Your task to perform on an android device: Read the translated text aloud in Papago app
Image 0: 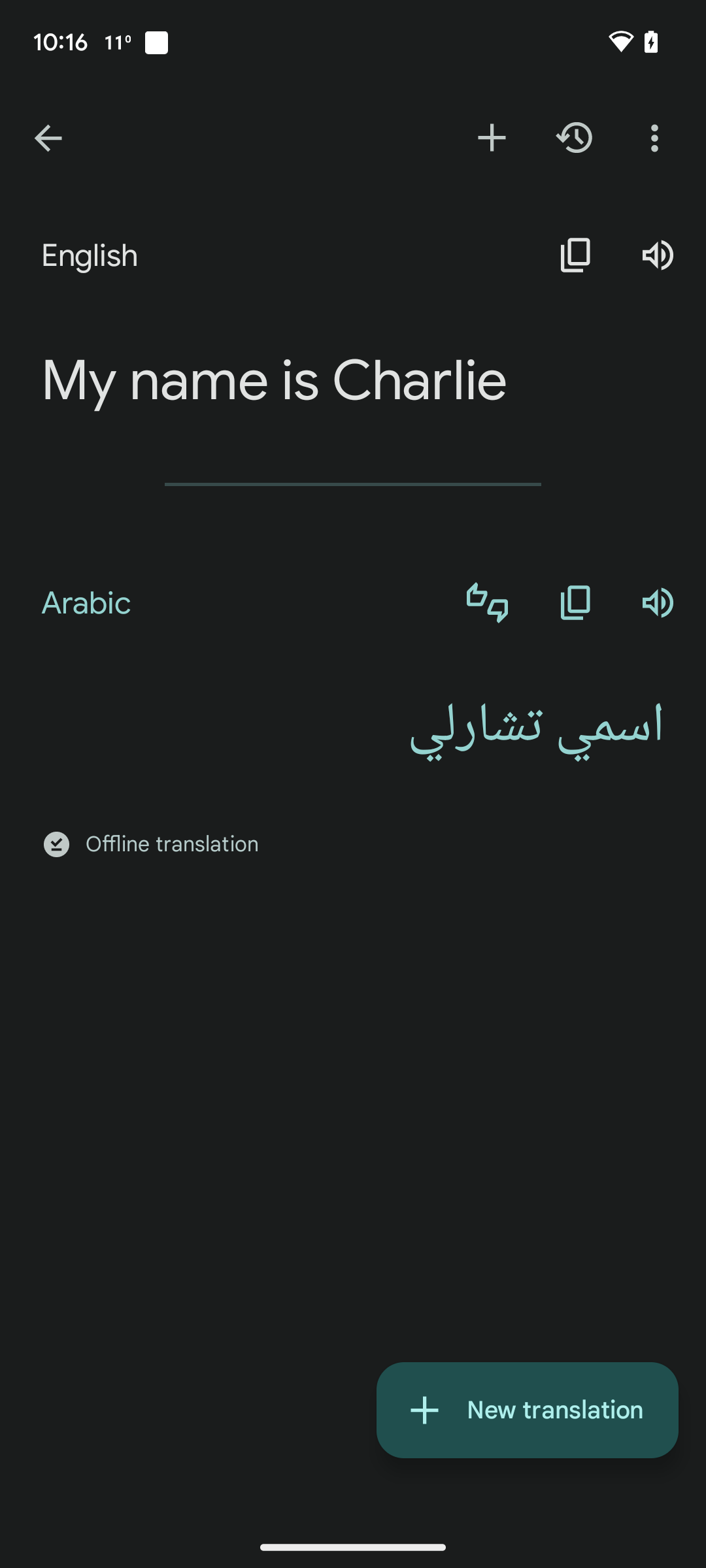
Open the papago app
Step 0: open app "Papago"
Image 1: 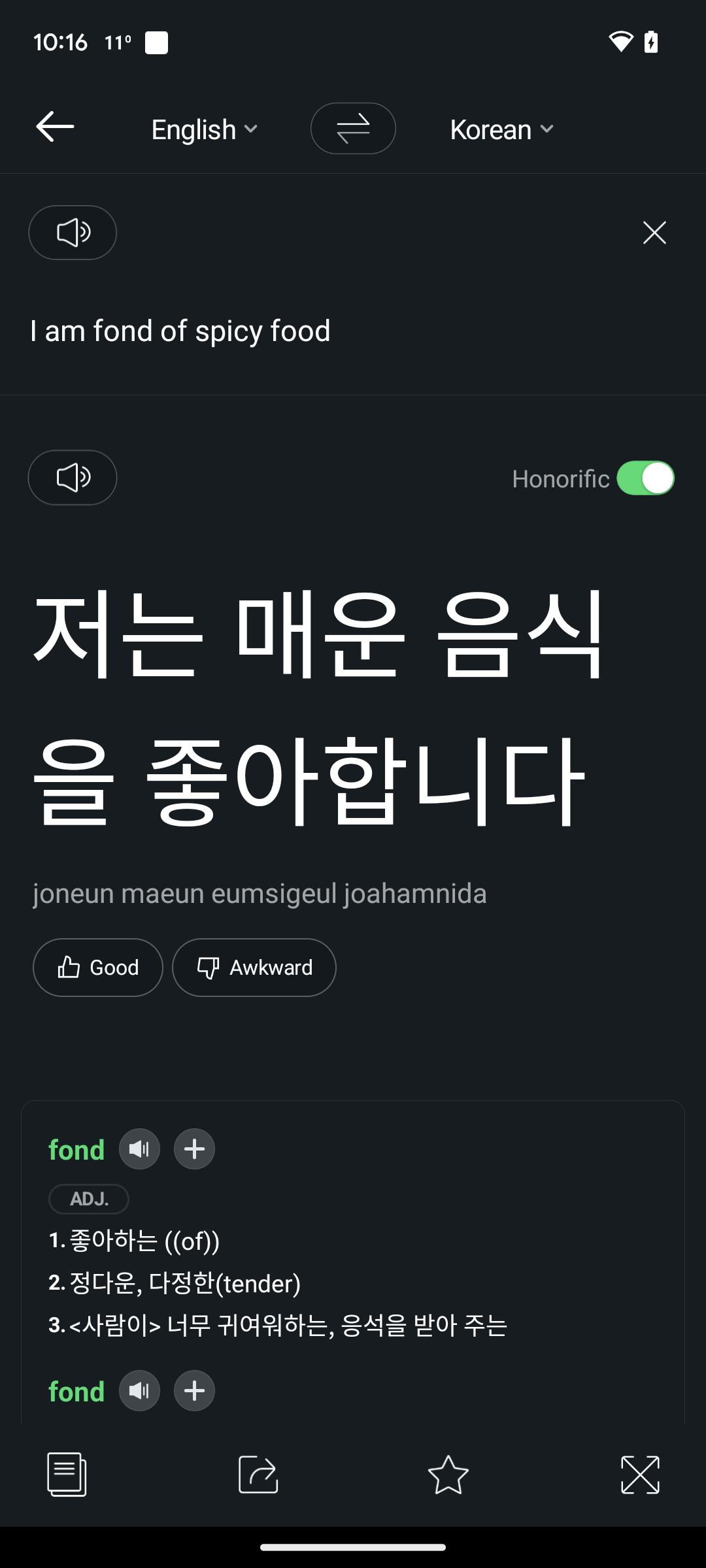
Click on the speaker icon of the target language
Step 1: click (86, 478)